Your task to perform on an android device: Insert a comment "Danial weds Suzzane" in the file Have some food-WPS office in the WPS office app.
Image 0: 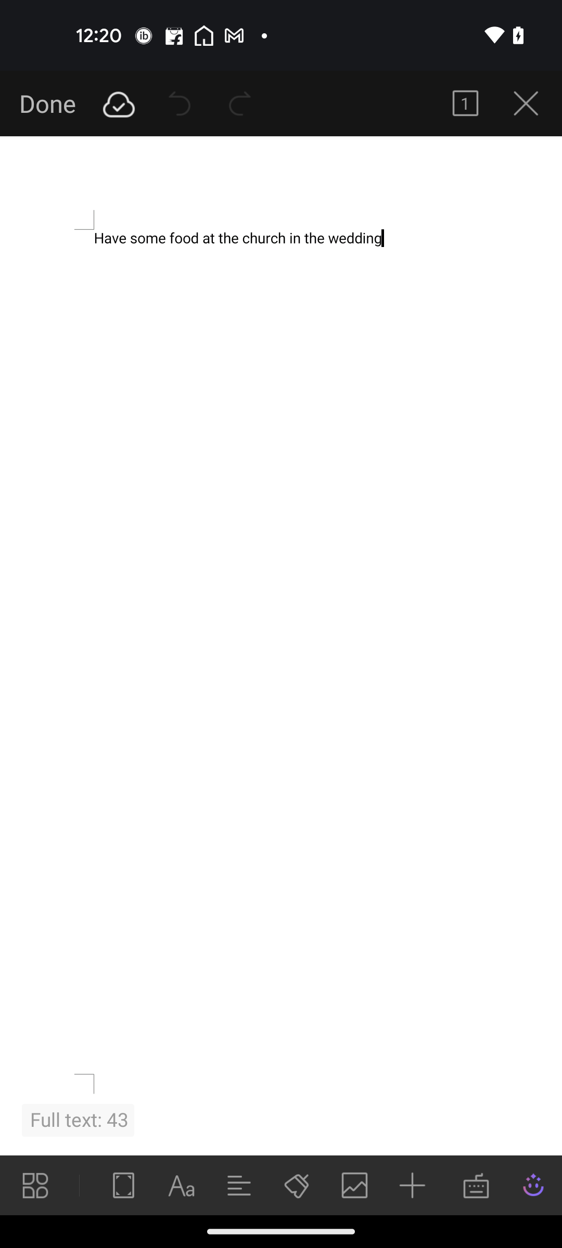
Click on the plus button
Step 0: click (281, 607)
Image 1: 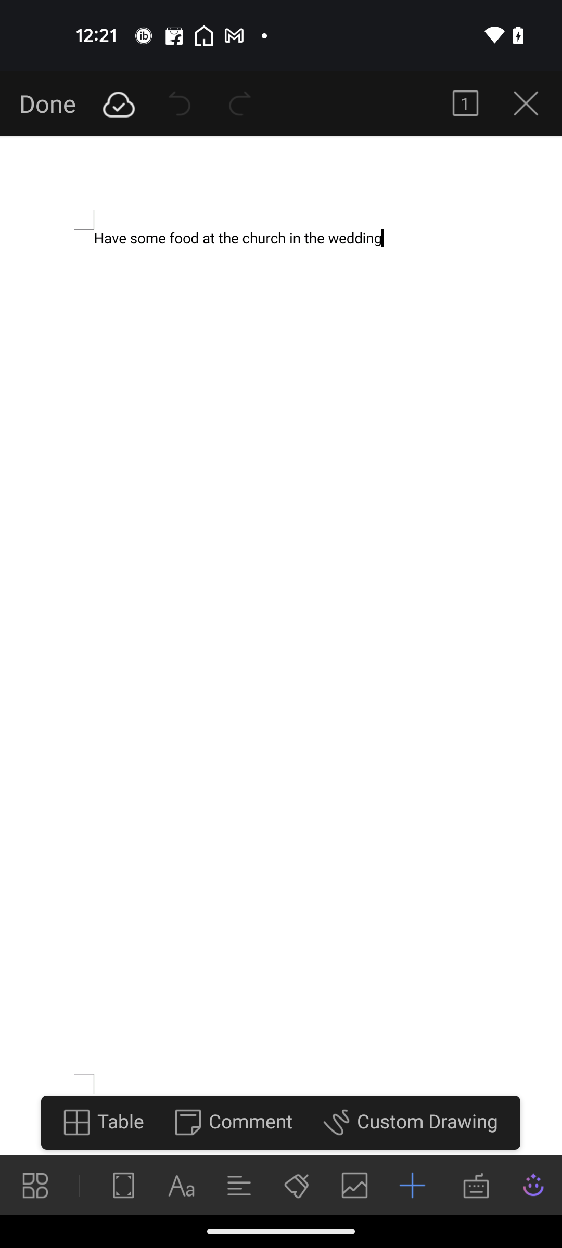
Select the Comment option
Step 1: click (250, 1121)
Image 2: 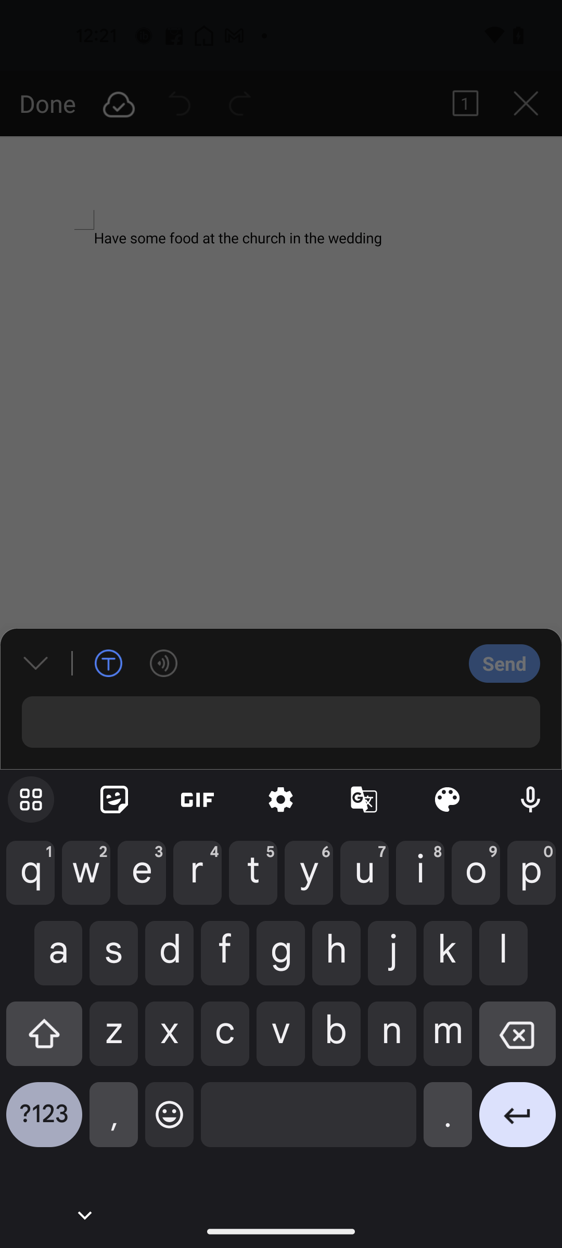
Type Danial weds Suzzane in the comment box
Step 2: type "Danial weds Suzzane"
Image 3: 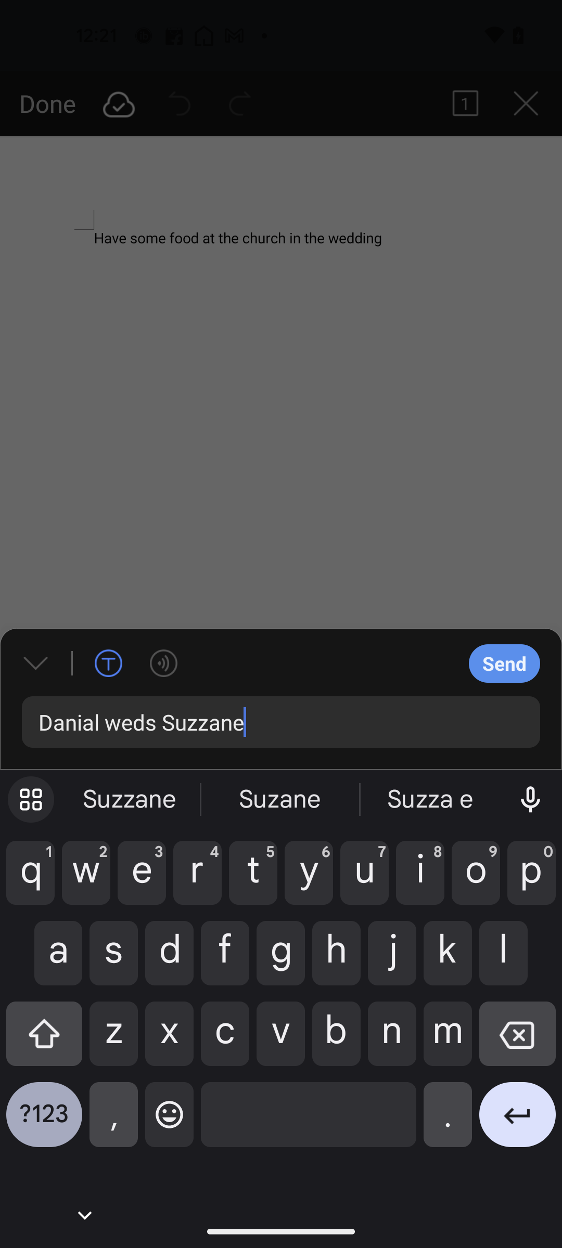
Click on the Send button
Step 3: click (504, 663)